Your task to perform on an android device: I want to add the red color to the shape of a square in the Sgraffito app so that it looks excellent.
Image 0: 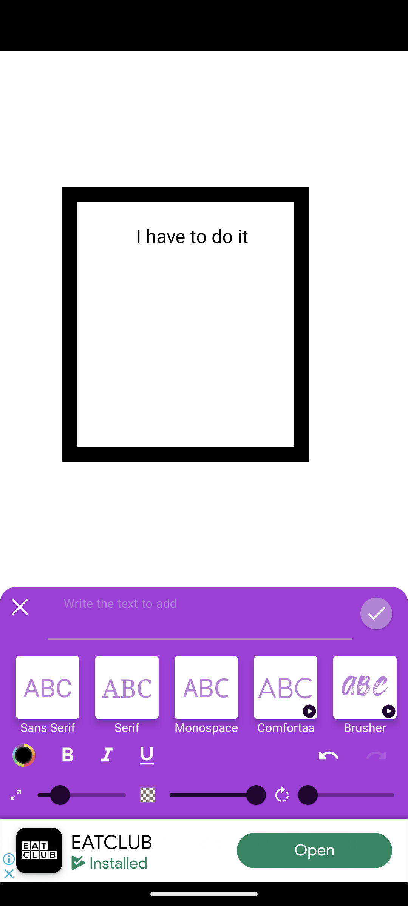
Click on the close icon
Step 0: click (18, 606)
Image 1: 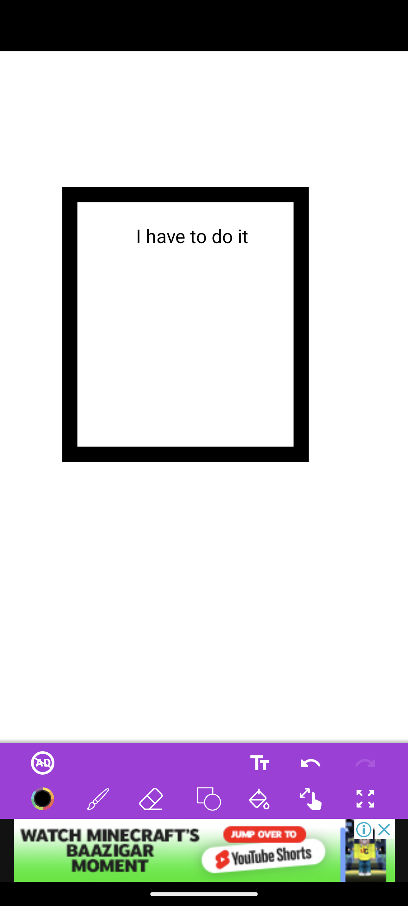
Click on the Fill color icon at the bottom of the screen
Step 1: click (258, 798)
Image 3: 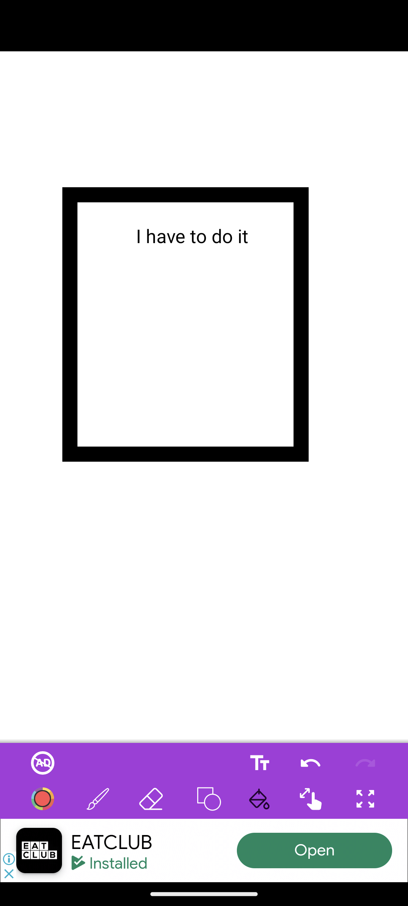
Click on the square shape to fill color
Step 3: wait